Your task to perform on an android device: I want to set a timer for 10 minutes to make an apple pie in the oven on the Google Clock app.
Image 0: 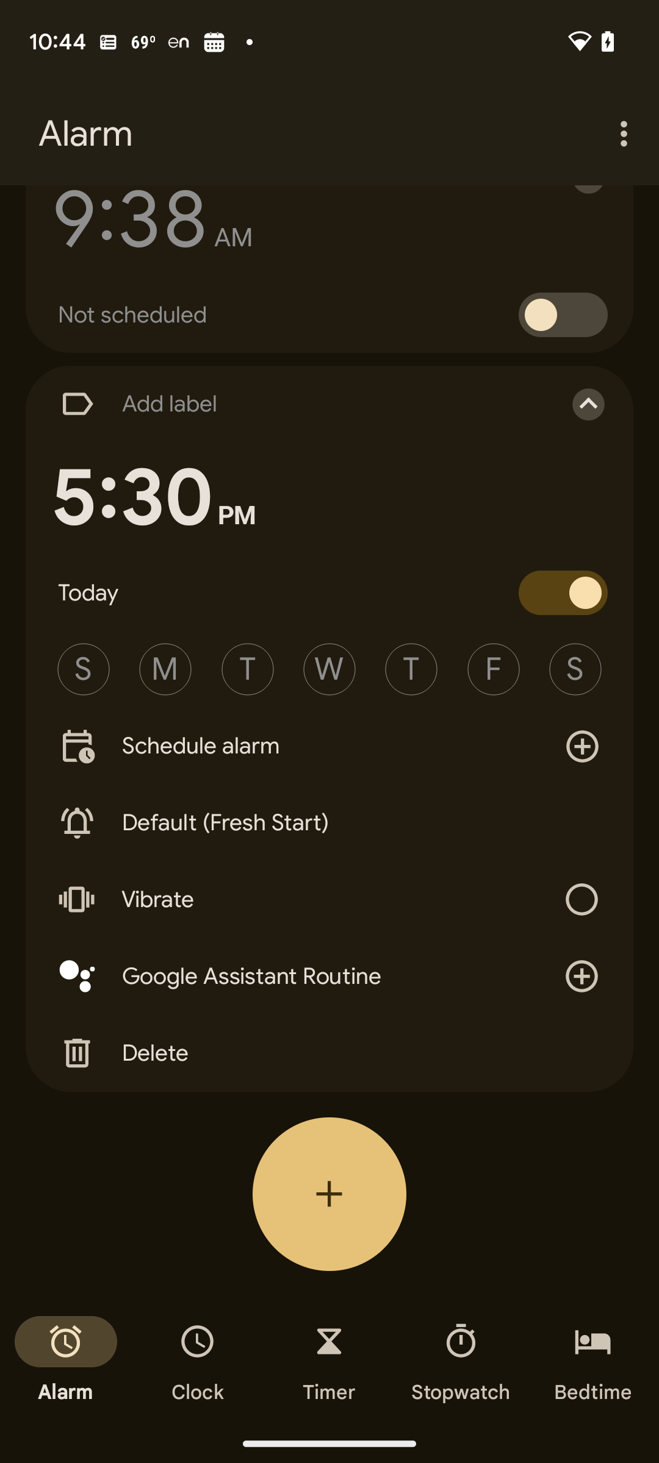
Click on the timer app
Step 0: click (198, 1361)
Image 1: 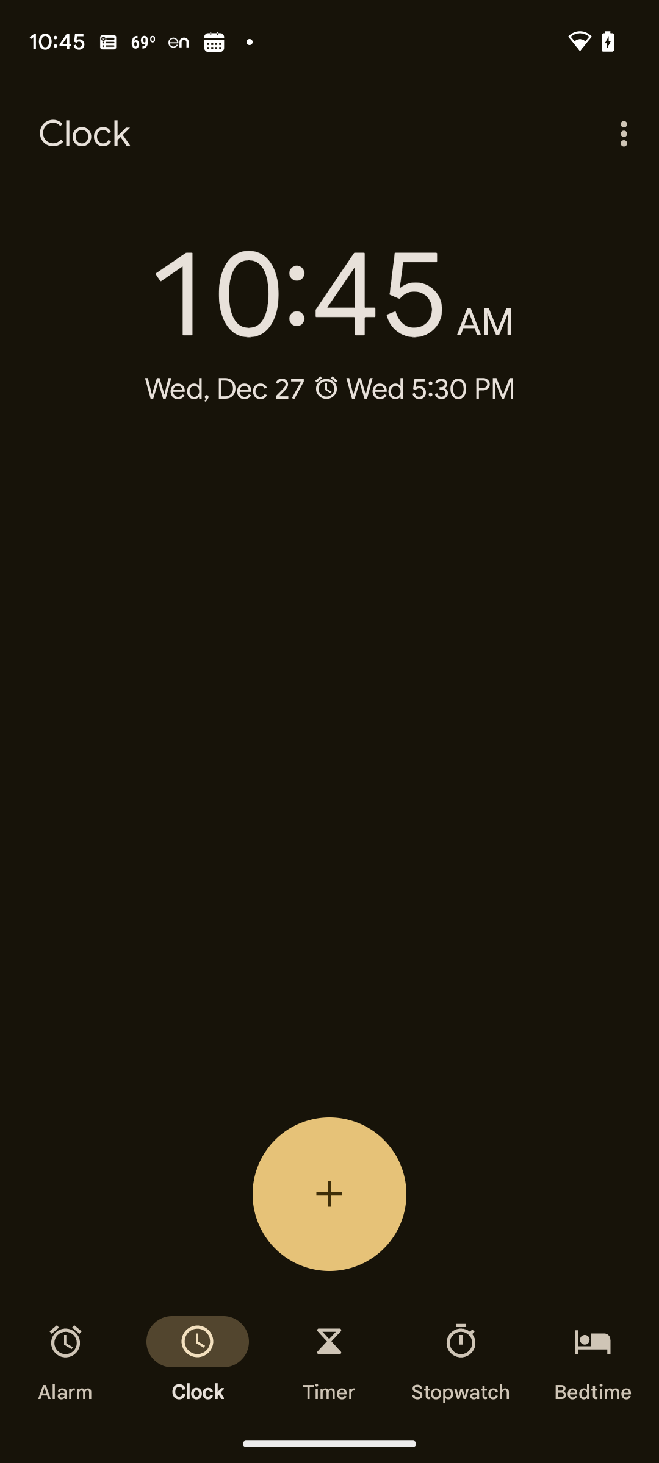
Click on the timer app
Step 1: click (329, 1361)
Image 2: 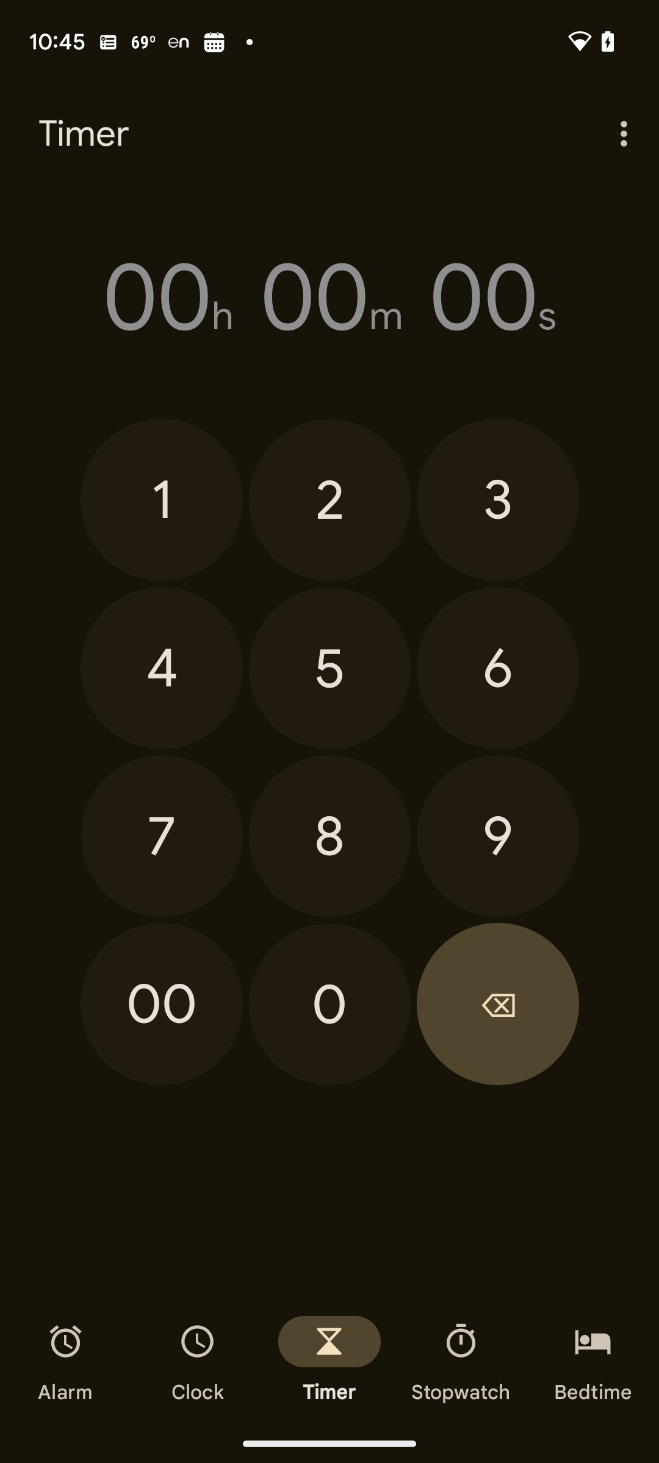
Set timer for 10 minutes
Step 2: click (329, 298)
Image 3: 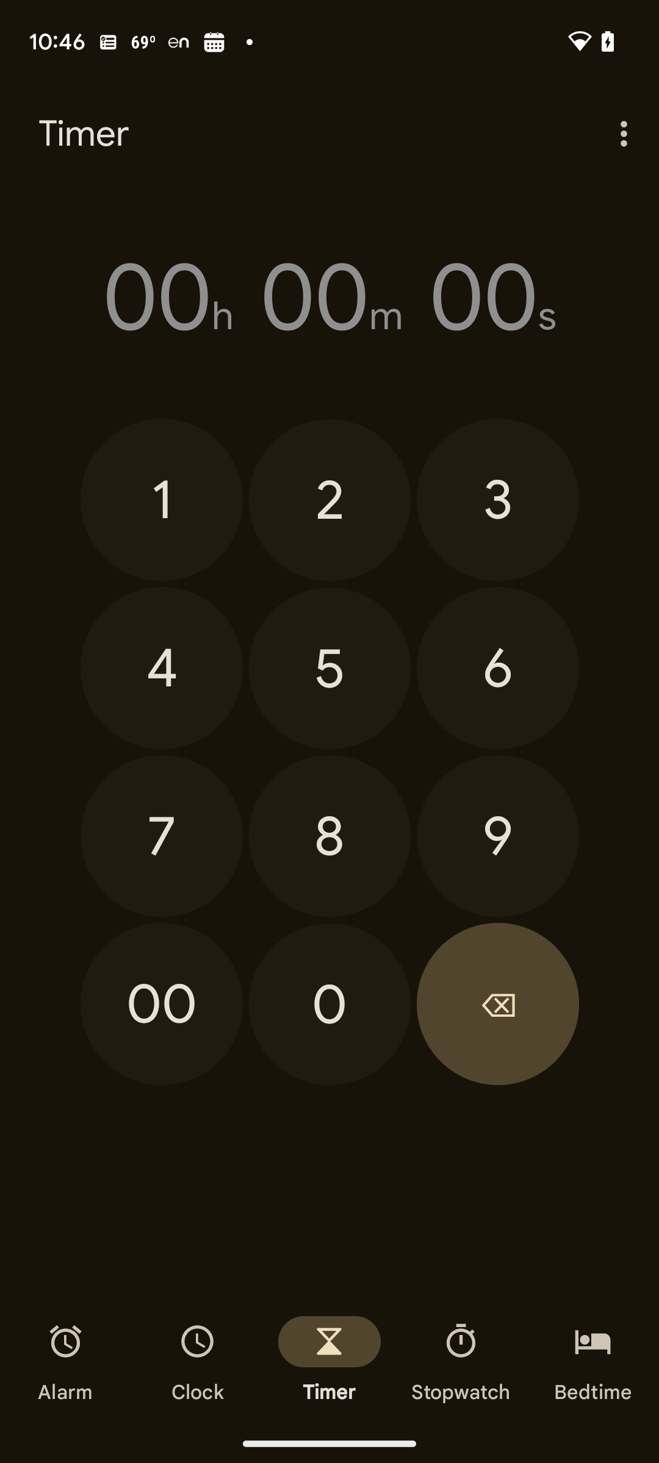
Set timer for 10 minutes
Step 3: click (162, 500)
Image 4: 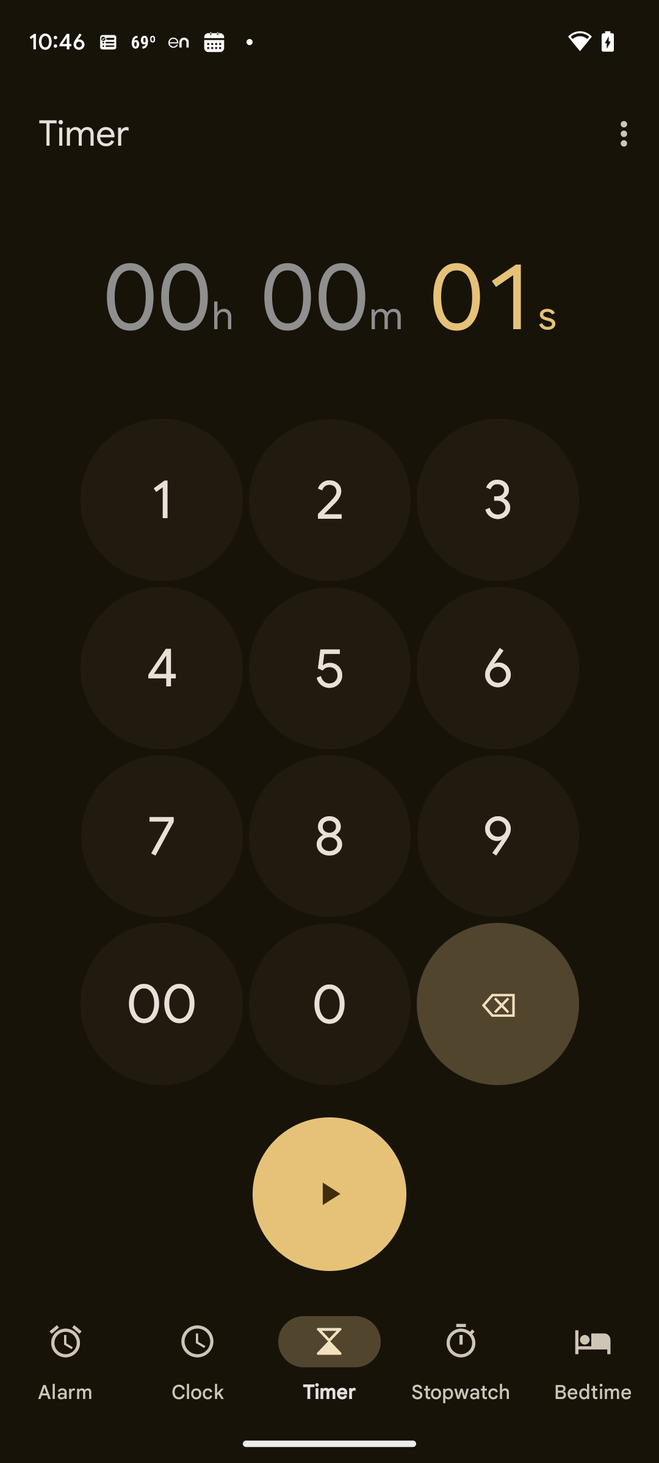
Set timer for 10 minutes
Step 4: click (162, 1004)
Image 5: 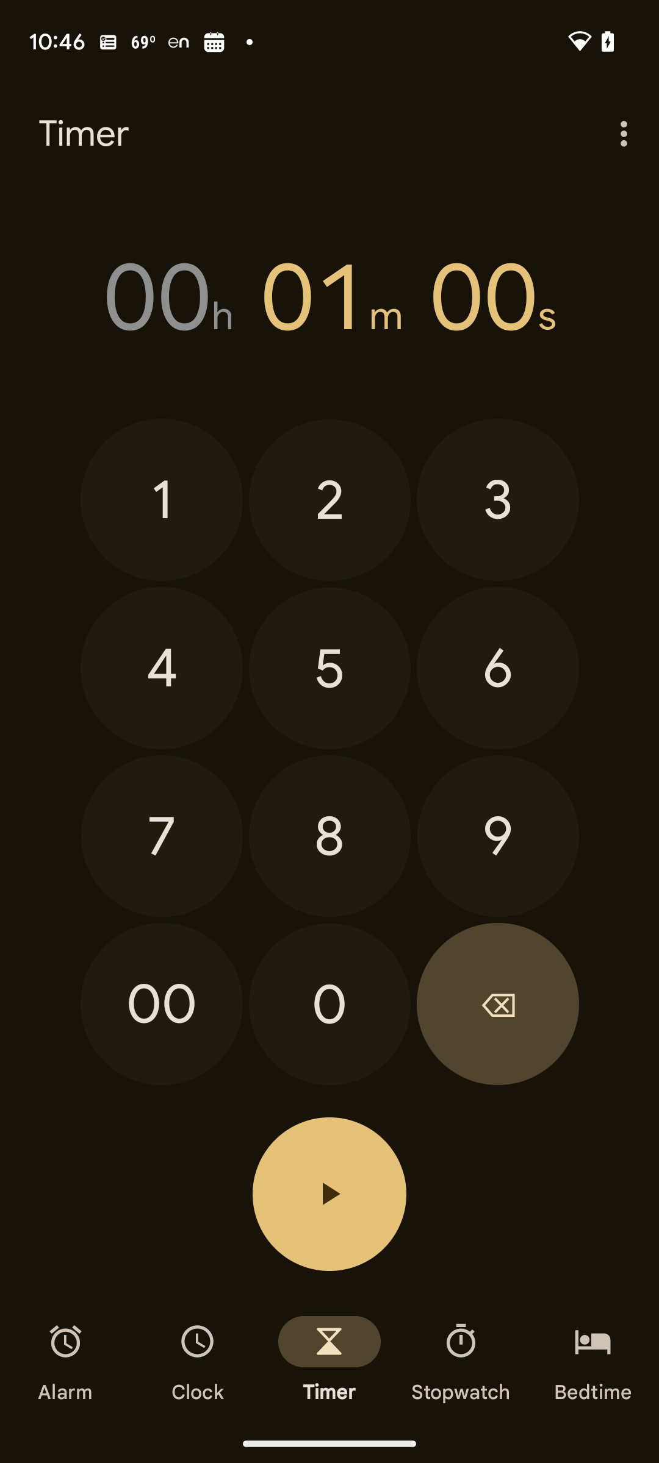
Set timer for 10 minutes
Step 5: click (336, 1006)
Image 6: 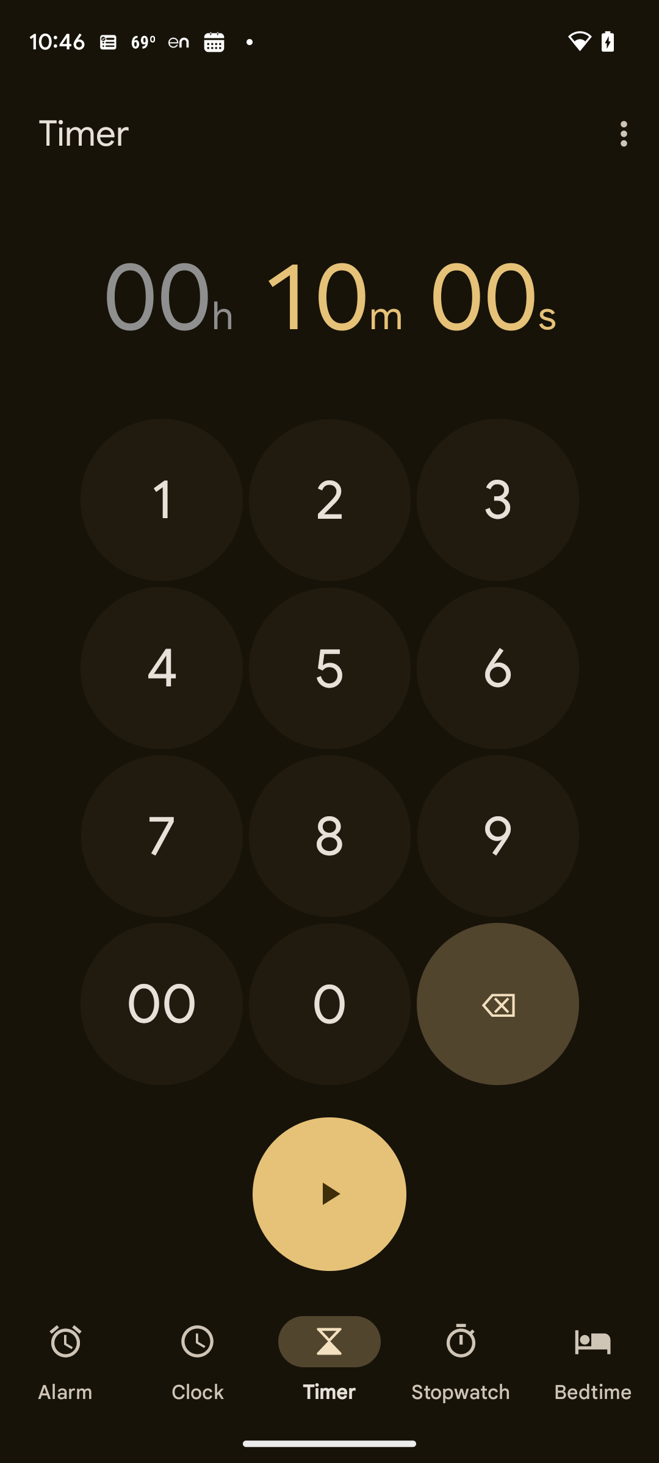
Click on the play button
Step 6: click (329, 1194)